Your task to perform on an android device: I want to save this office presentation for the future. Save the PPT in the PowerPoint app.
Image 0: 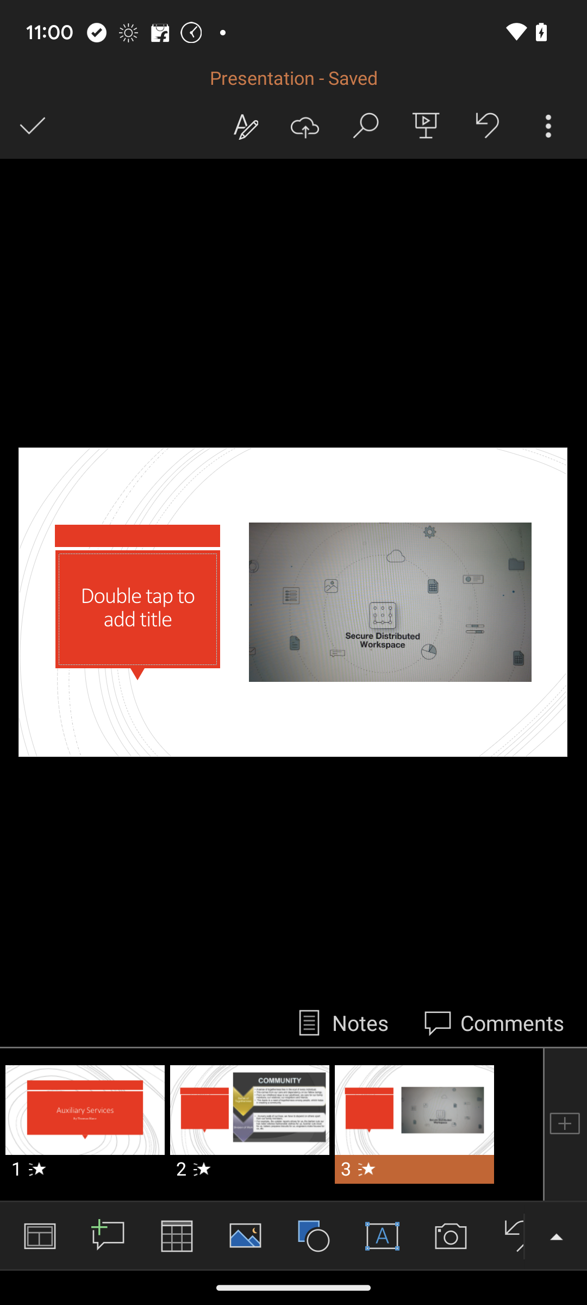
Click on the three dots button at the top right.
Step 0: click (548, 126)
Image 1: 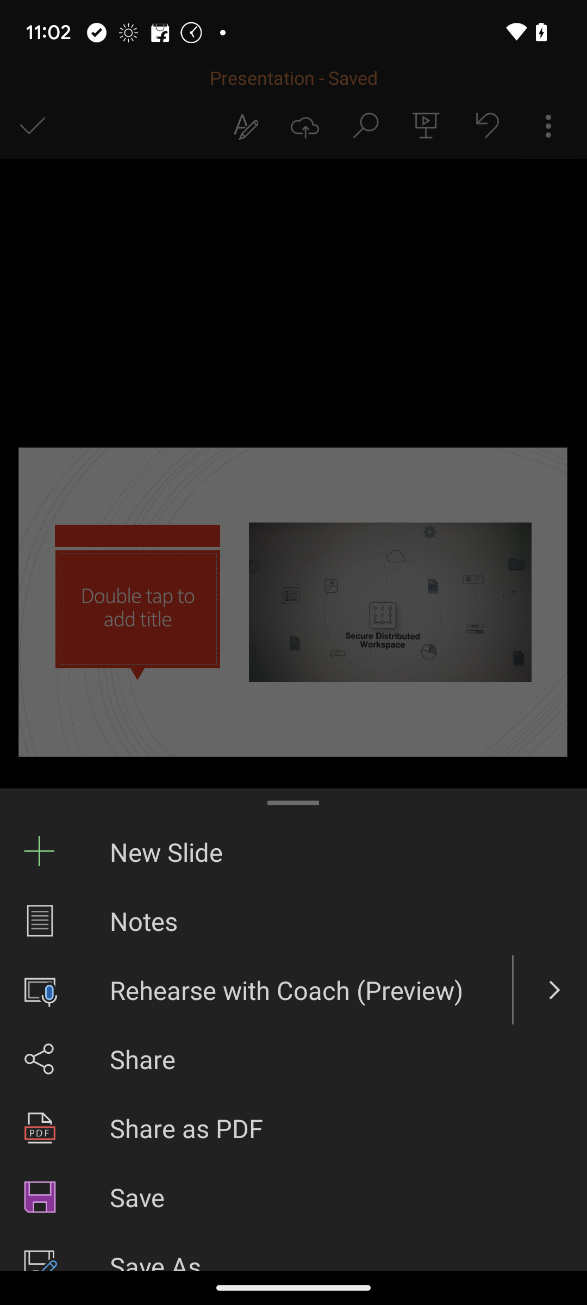
Click on the save button.
Step 1: click (293, 1197)